Your task to perform on an android device: I want to go to the Louvre Museum but my  car is break down. Get direction for Louvre Museum from public transit.
Image 0: 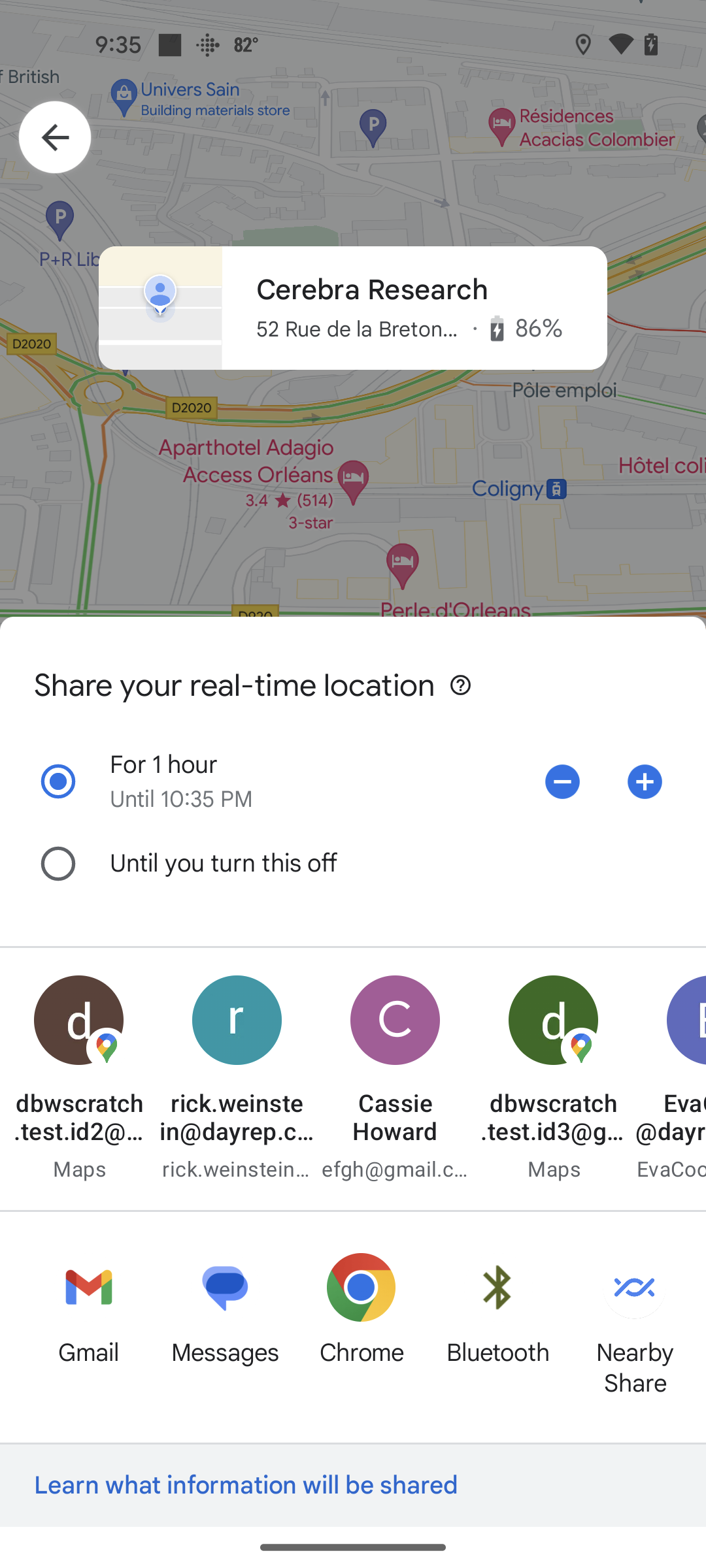
Click on the left arrow key at the top left of the screen
Step 0: click (55, 137)
Image 1: 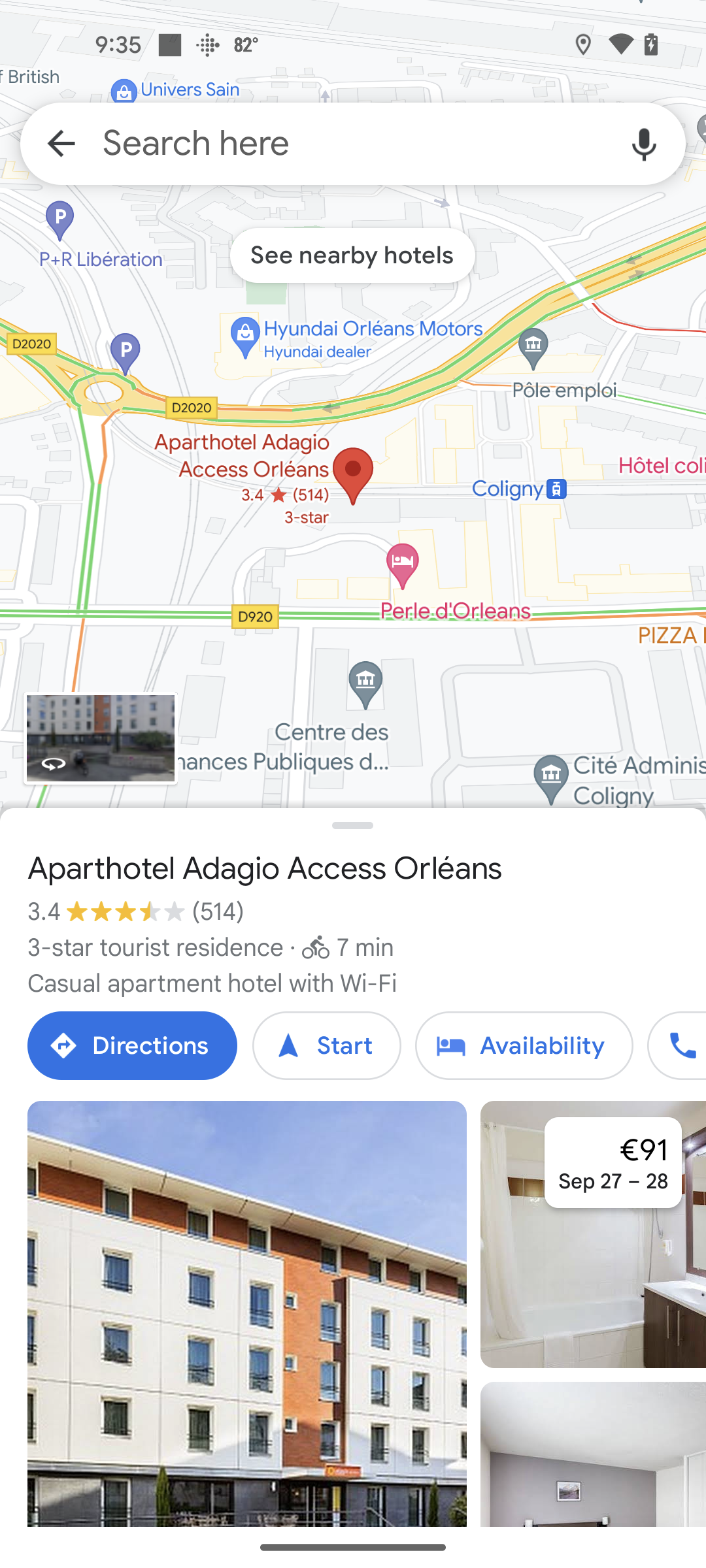
Click on the search bar at the top of the screen
Step 1: click (353, 143)
Image 2: 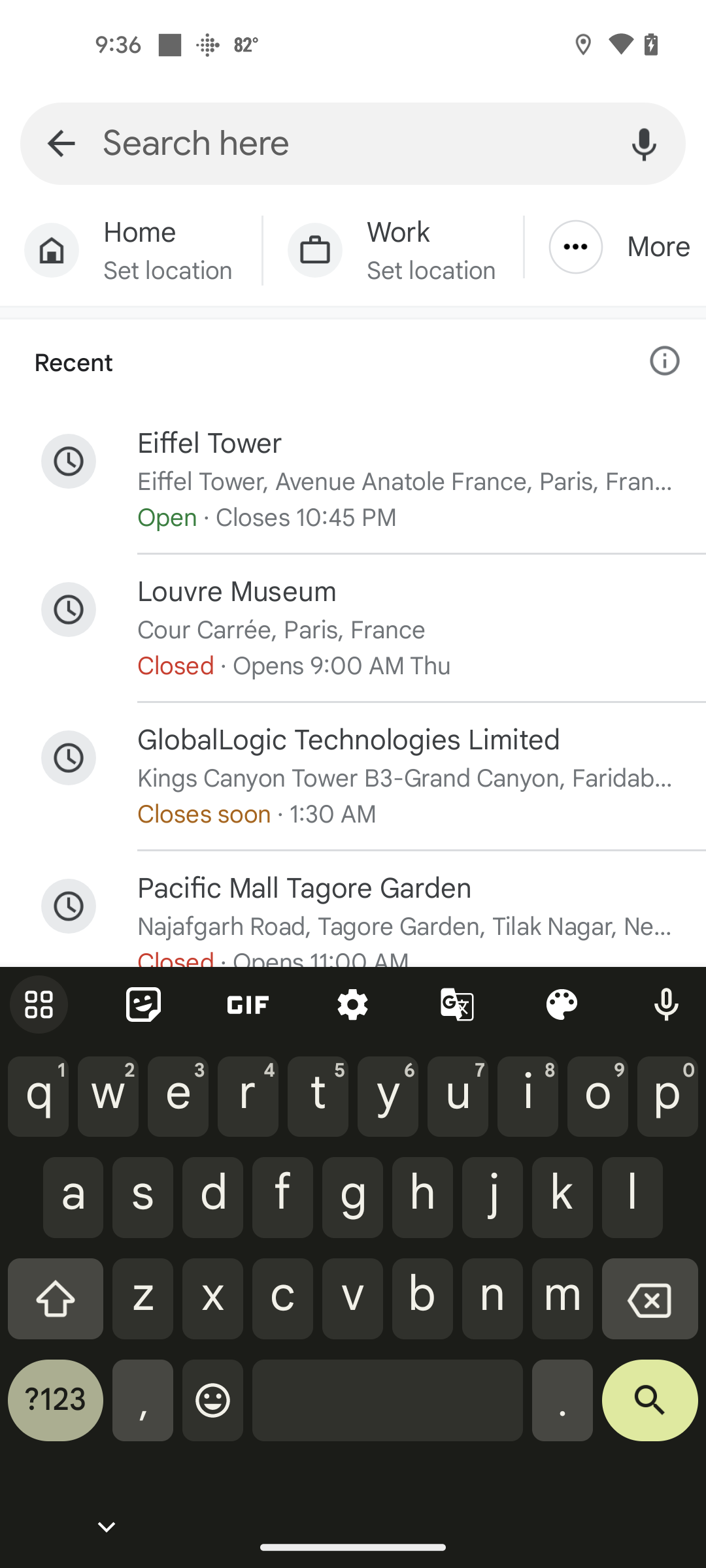
Search for Louvre Museum
Step 2: type "Louvre Museum"
Image 3: 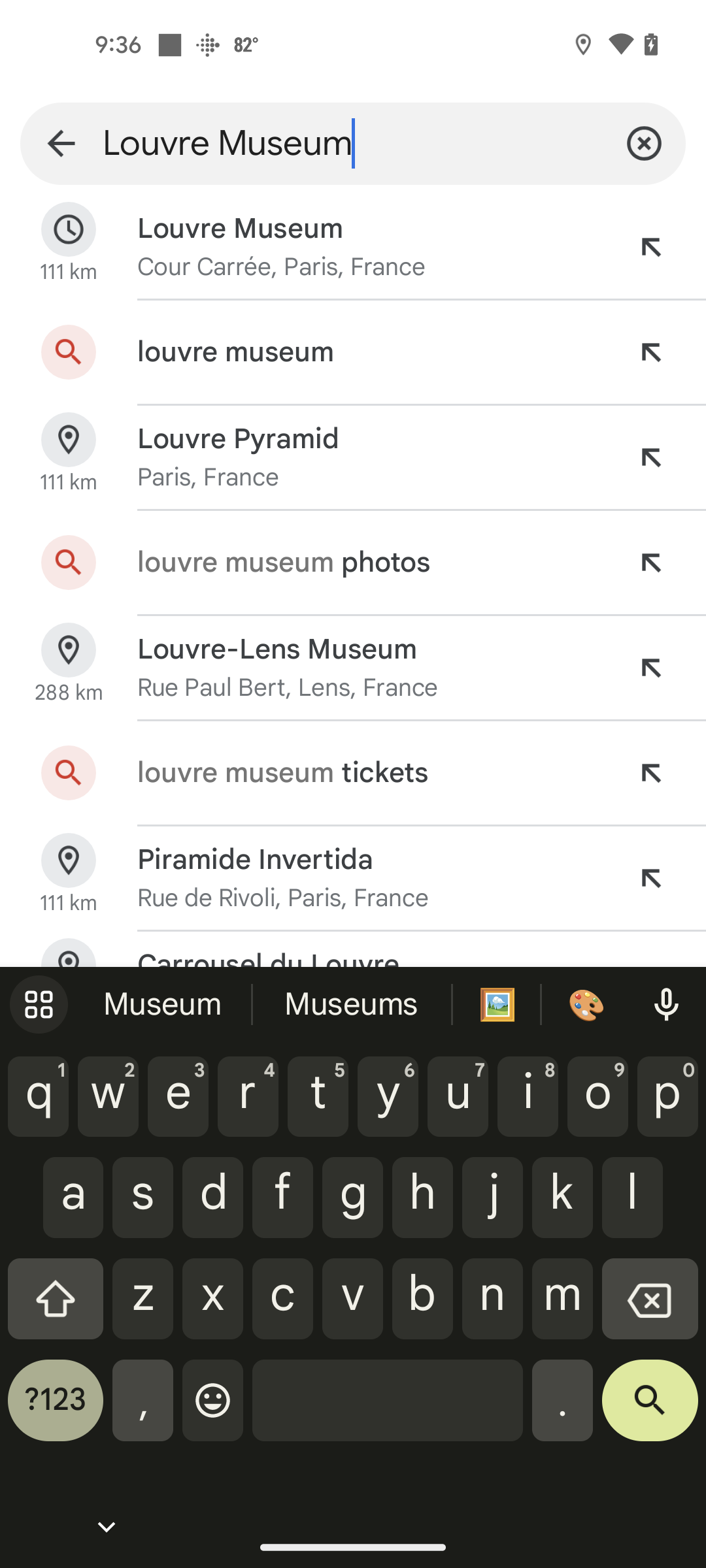
Click on the first search result
Step 3: click (240, 229)
Image 4: 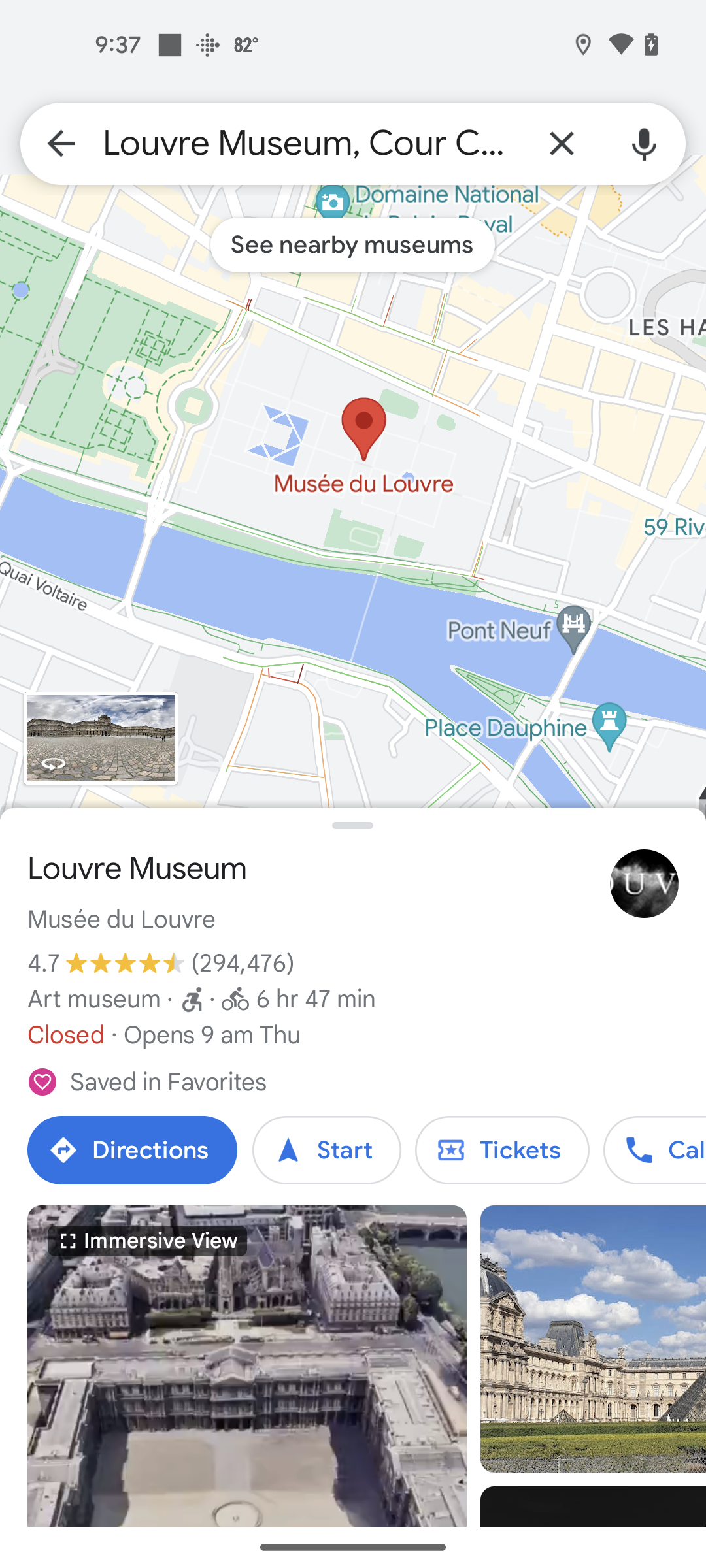
Click on the Direction button
Step 4: click (132, 1150)
Image 5: 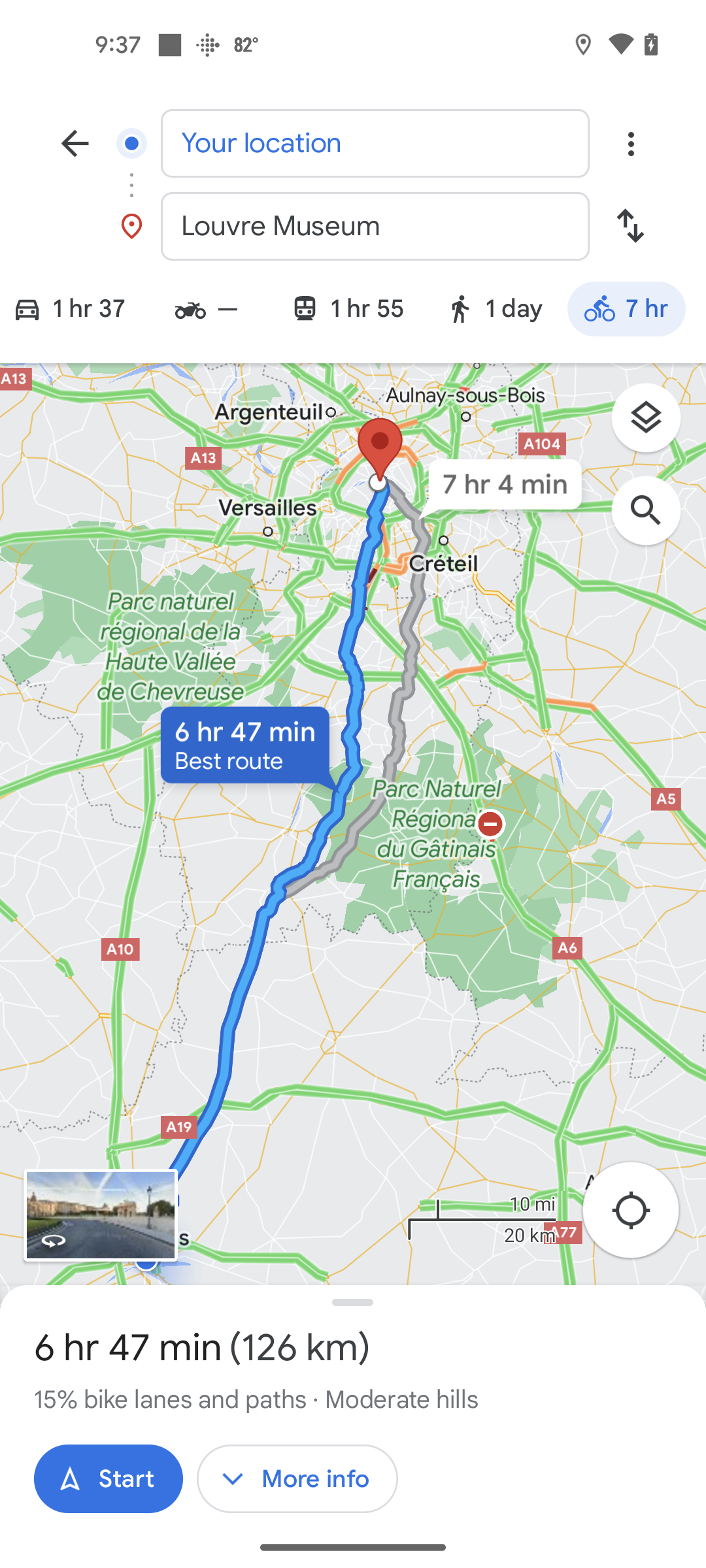
Click on the public transit icon
Step 5: click (367, 308)